Your task to perform on an android device: As I have dinner plans with my friend Mike Waggoner tonight at my favorite restaurant Noorderlicht Cafe, I'd want to share the restaurant's location with him at mike.waggoner@hotwater.com via gmail
Image 0: 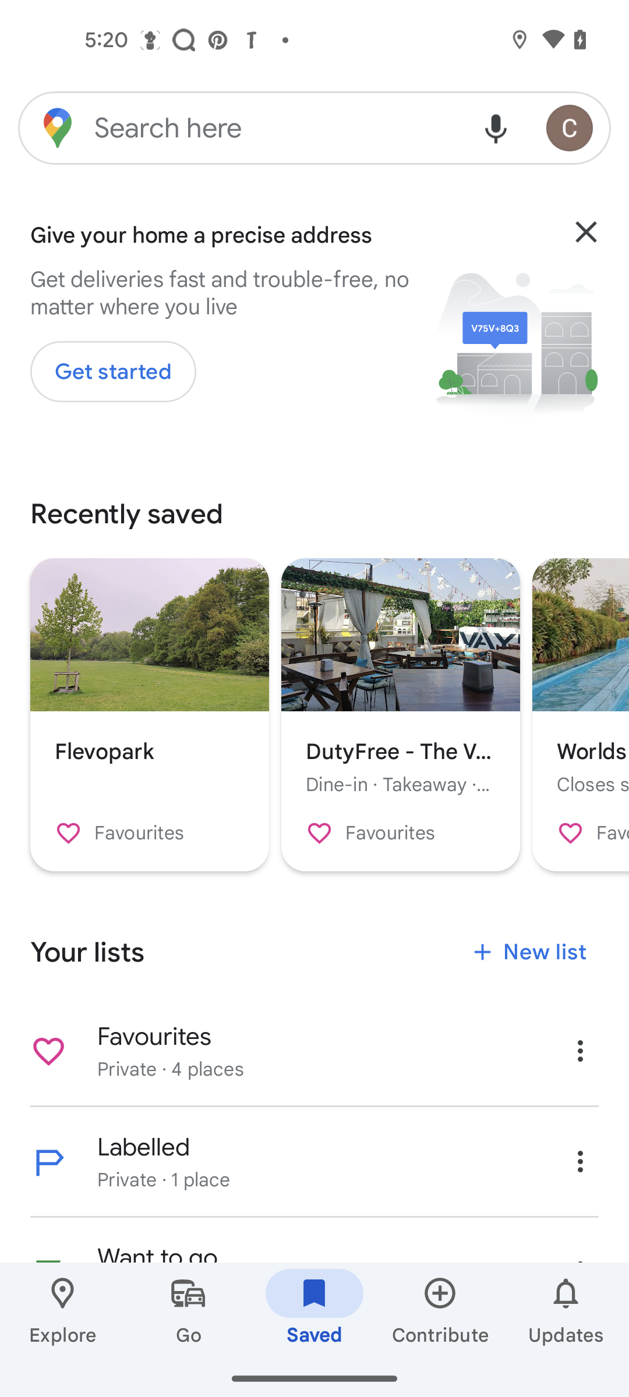
click on the search bar
Step 0: click (277, 127)
Image 1: 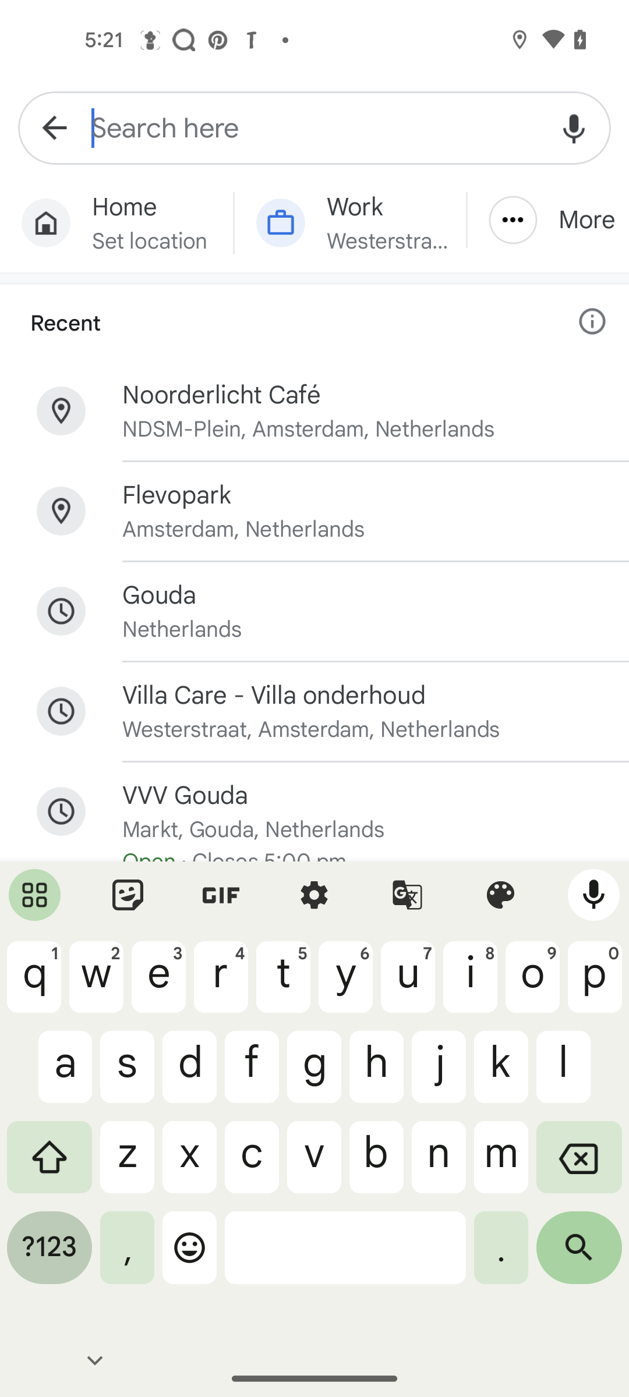
click on the Noorderlicht Cafe from the recent search
Step 1: click (360, 395)
Image 2: 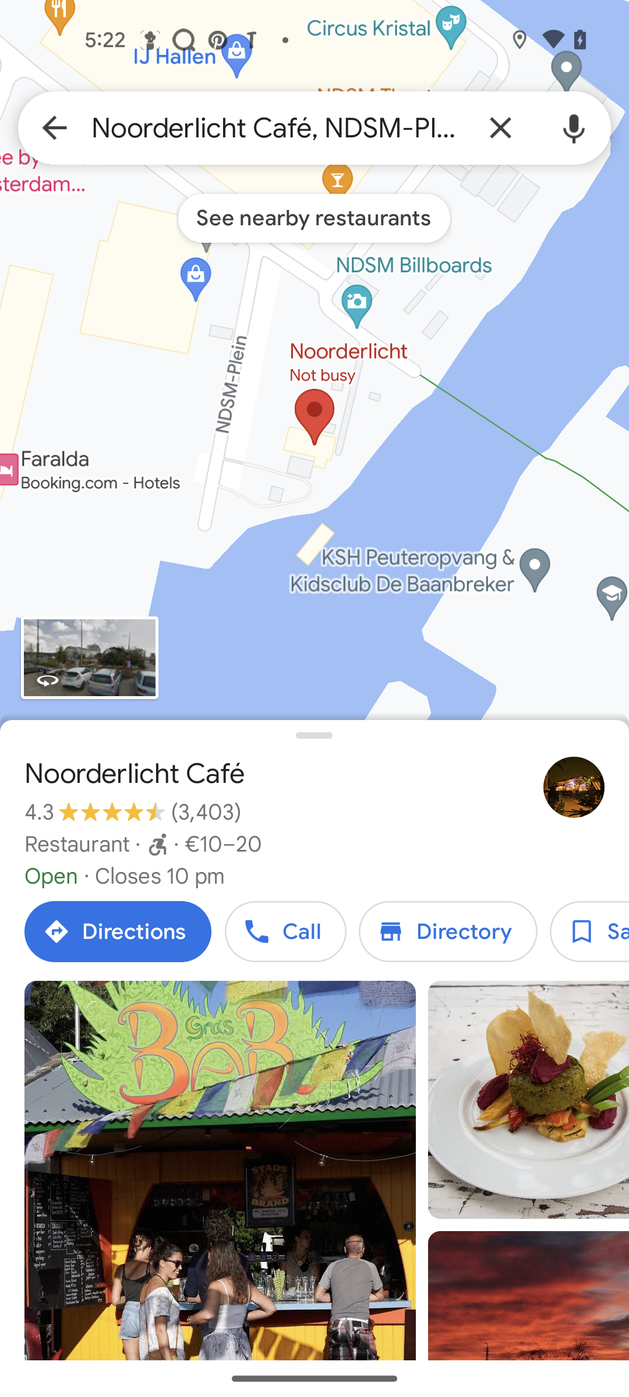
swipe left to share option
Step 2: scroll right
Image 3: 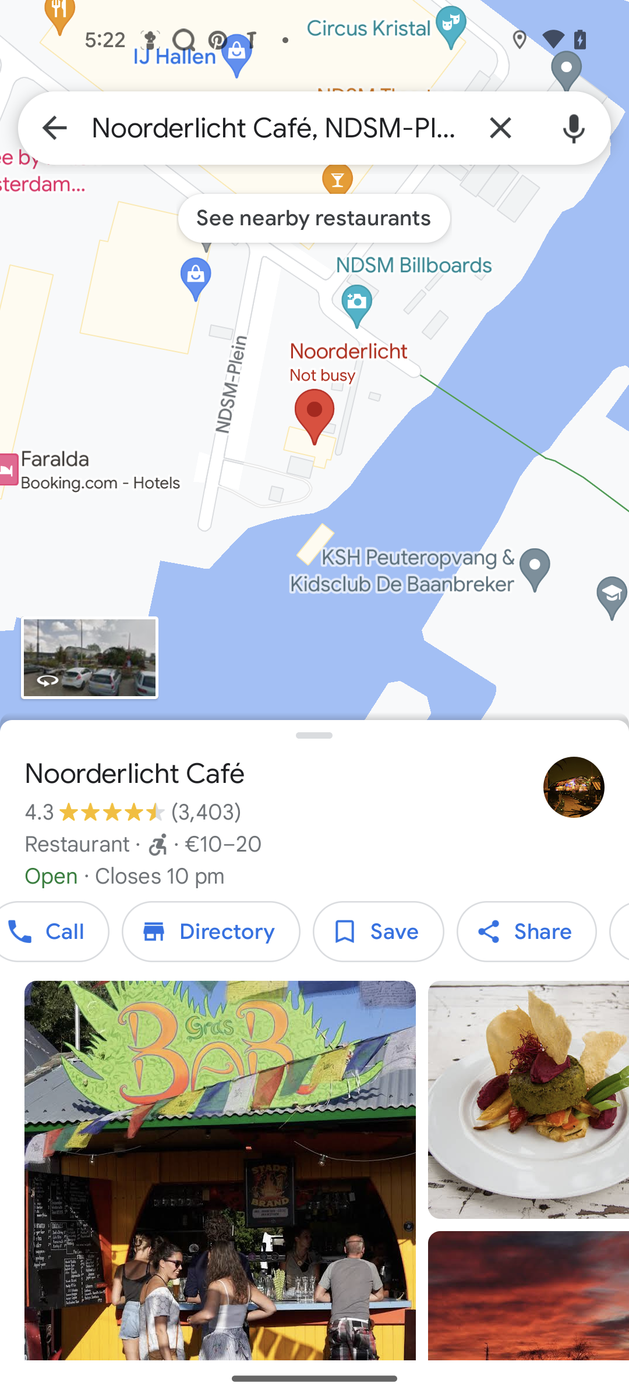
click on the share button
Step 3: click (526, 931)
Image 4: 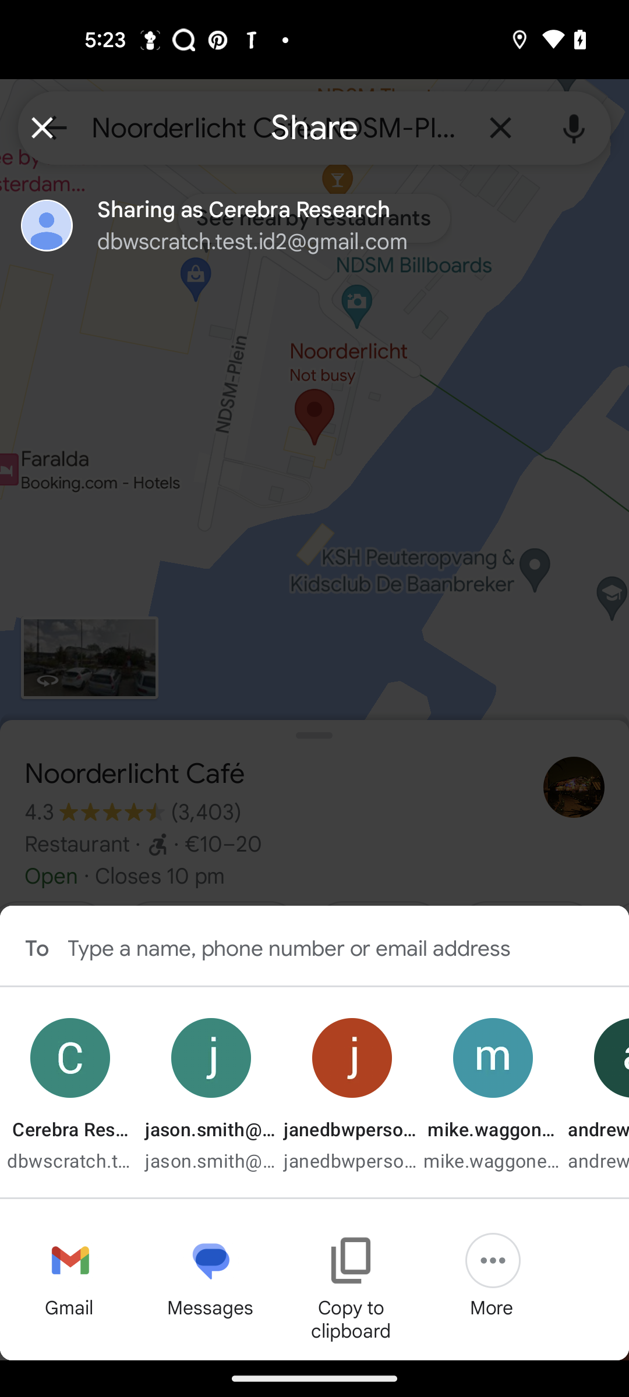
click on the gmail
Step 4: click (70, 1260)
Image 5: 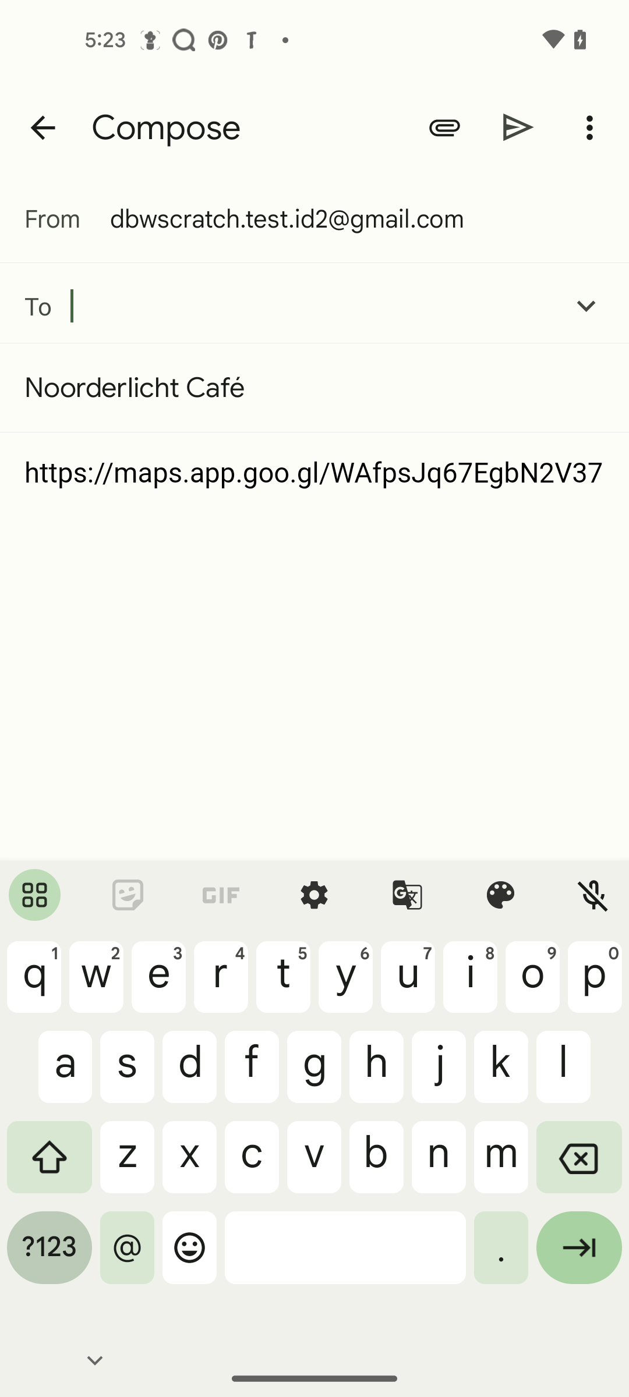
enter receiver email address mike.waggoner@hotwater.com
Step 5: type "mike.waggoner@hotwater.com"
Image 6: 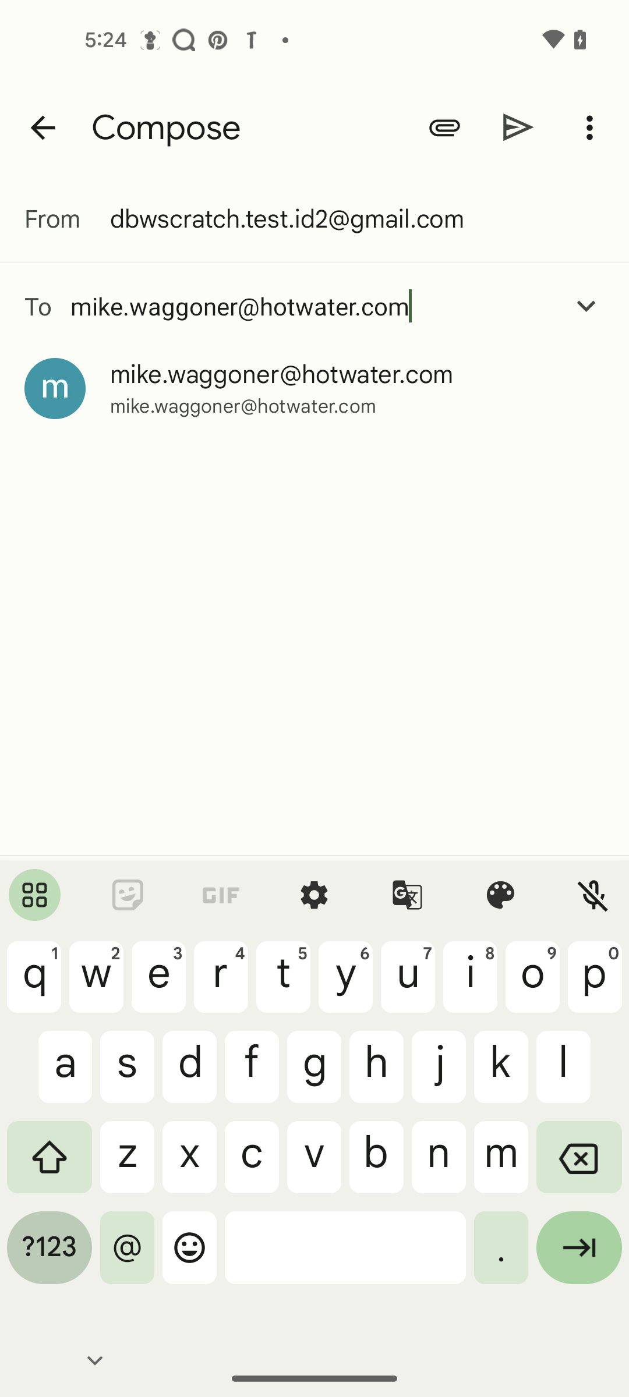
select mike.waggoner@hotwater.com
Step 6: click (282, 374)